Your task to perform on an android device: I need to get travel information for the Baymont hotel so that I can plan my travel accordingly.
Image 0: 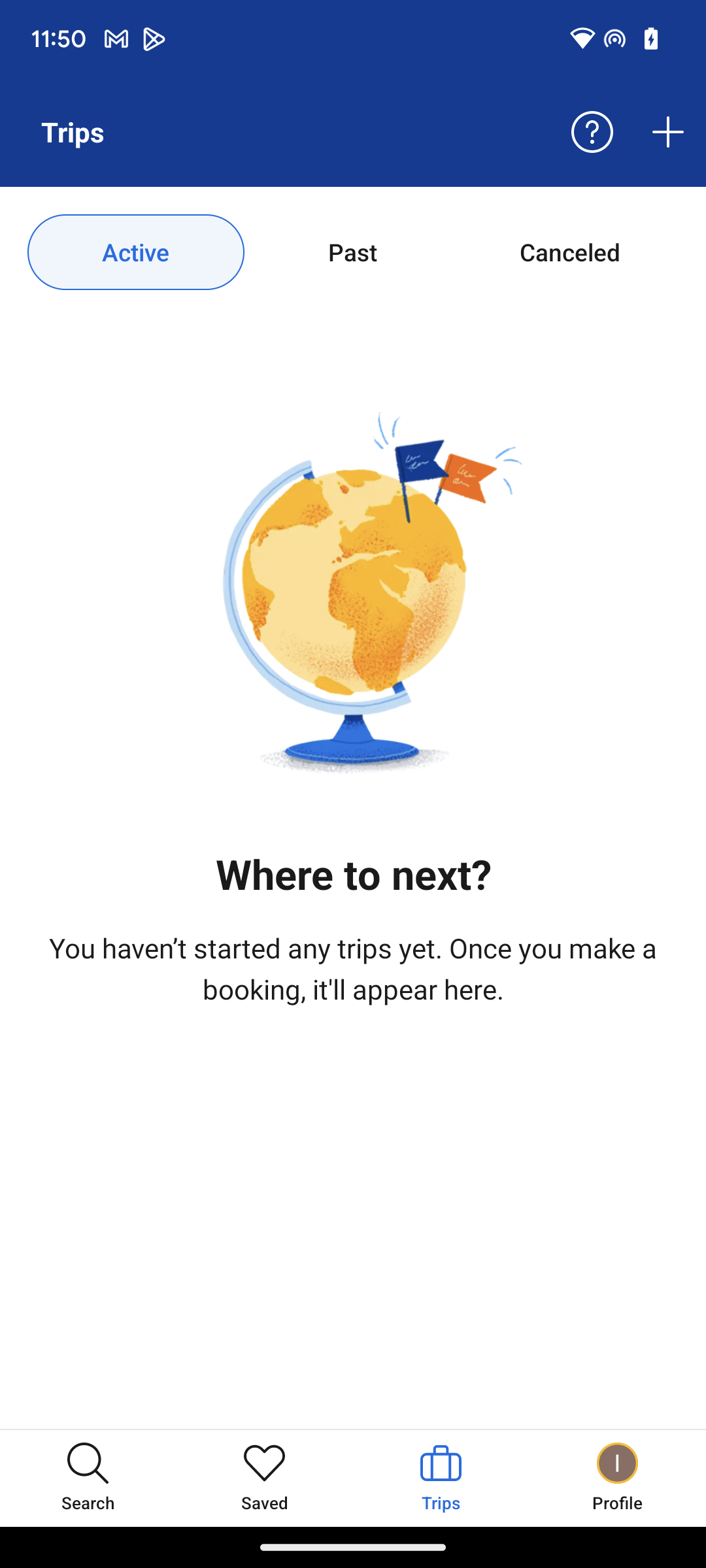
Click on the Search option.
Step 0: click (88, 1477)
Image 2: 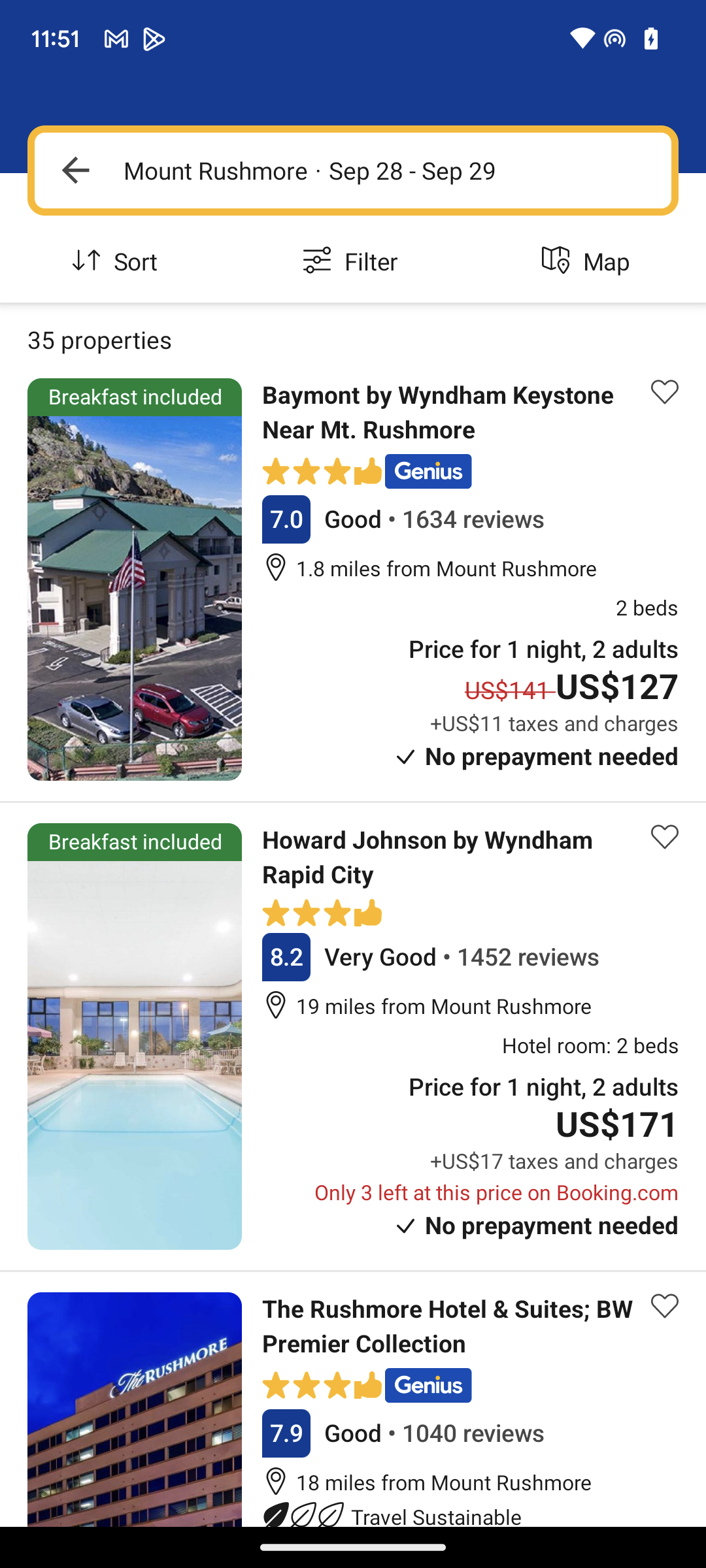
Click on the first search.
Step 2: click (453, 412)
Image 4: 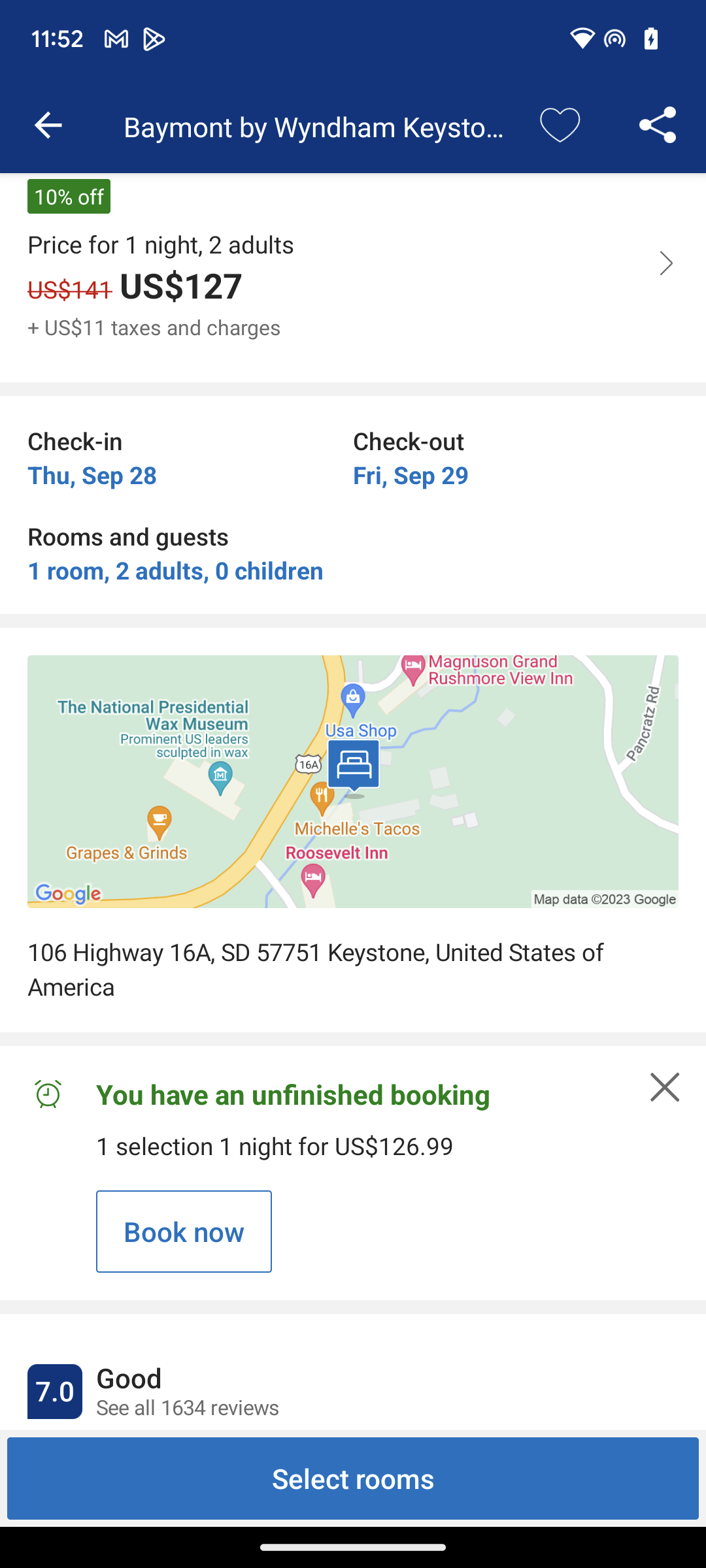
Swipe up.
Step 4: scroll down
Image 6: 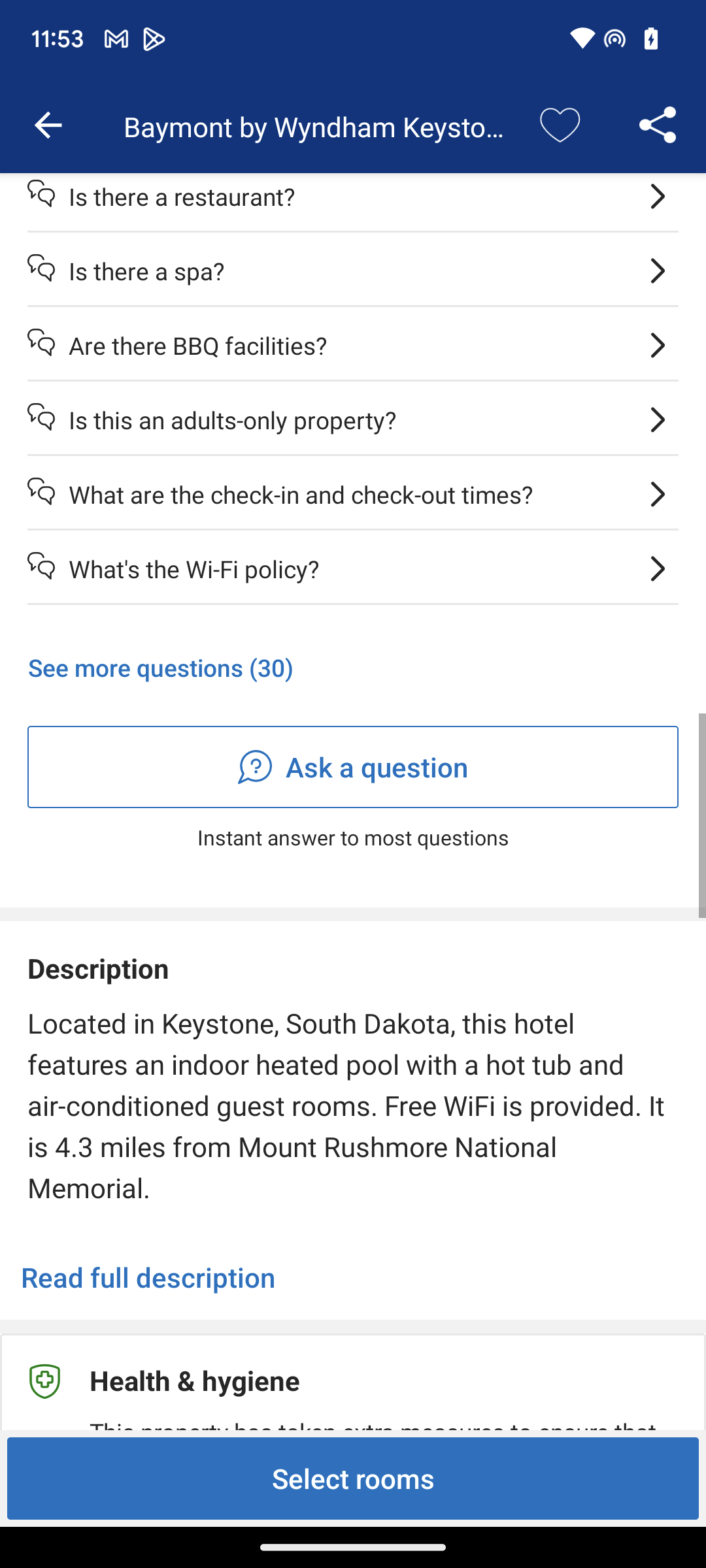
Swipe up.
Step 6: scroll down
Image 7: 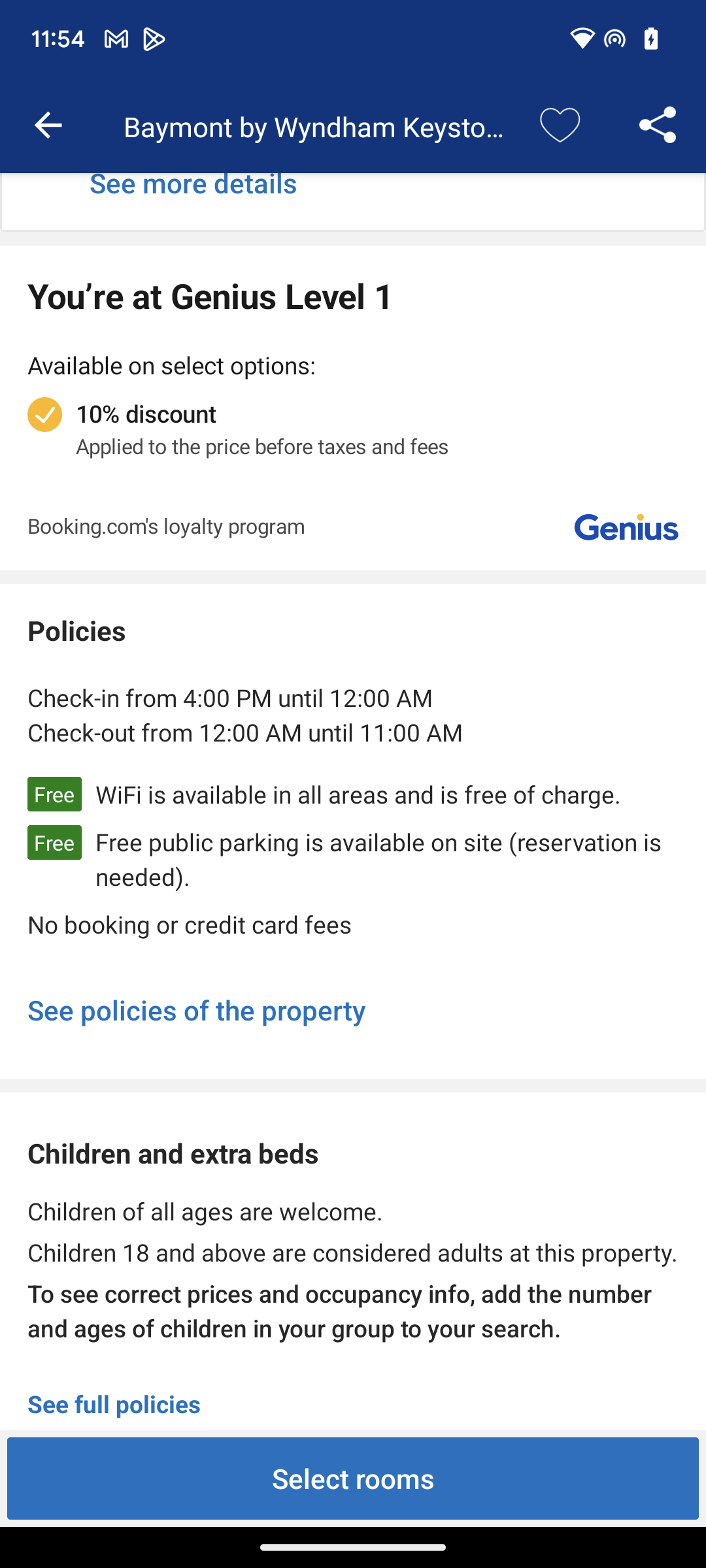
Swipe up.
Step 7: scroll down
Image 8: 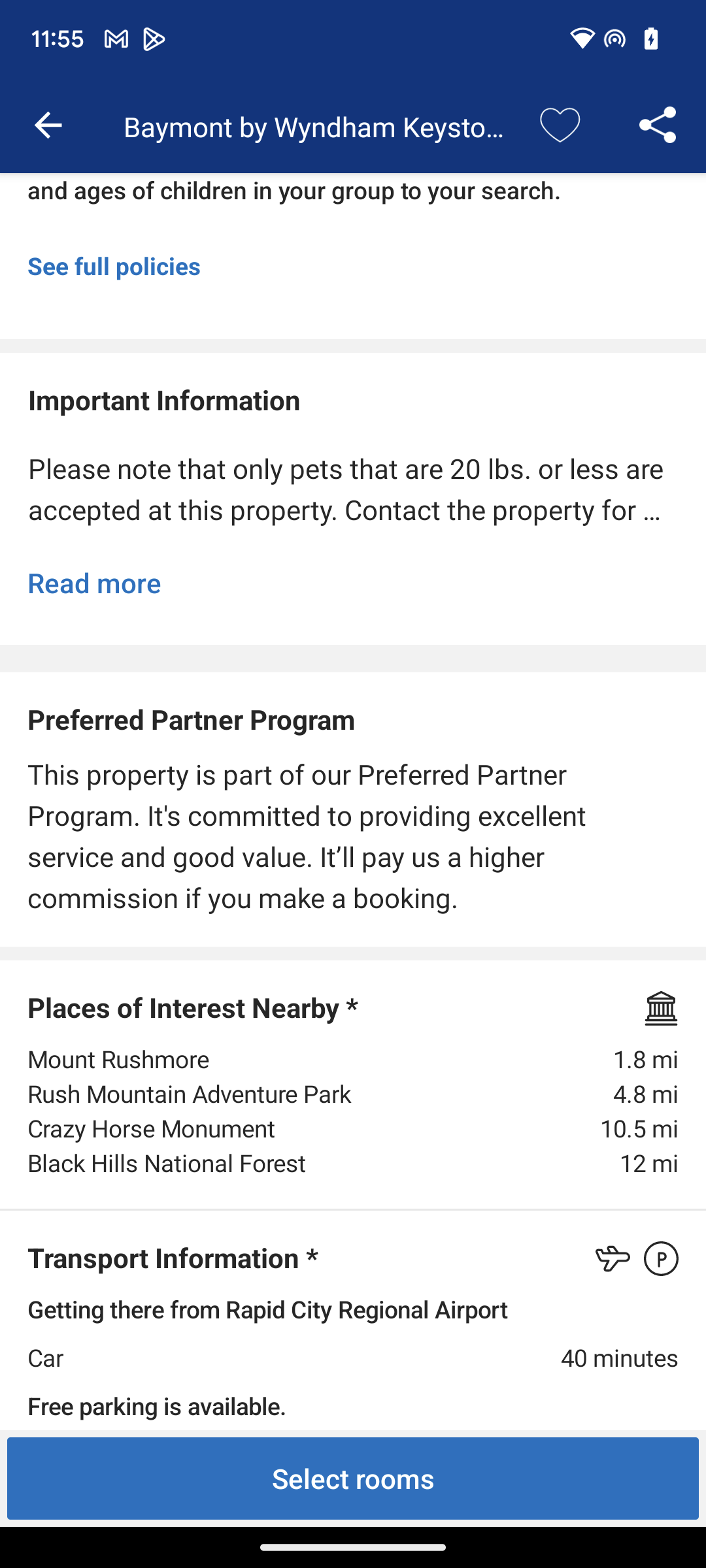
Swipe up.
Step 8: scroll down
Image 9: 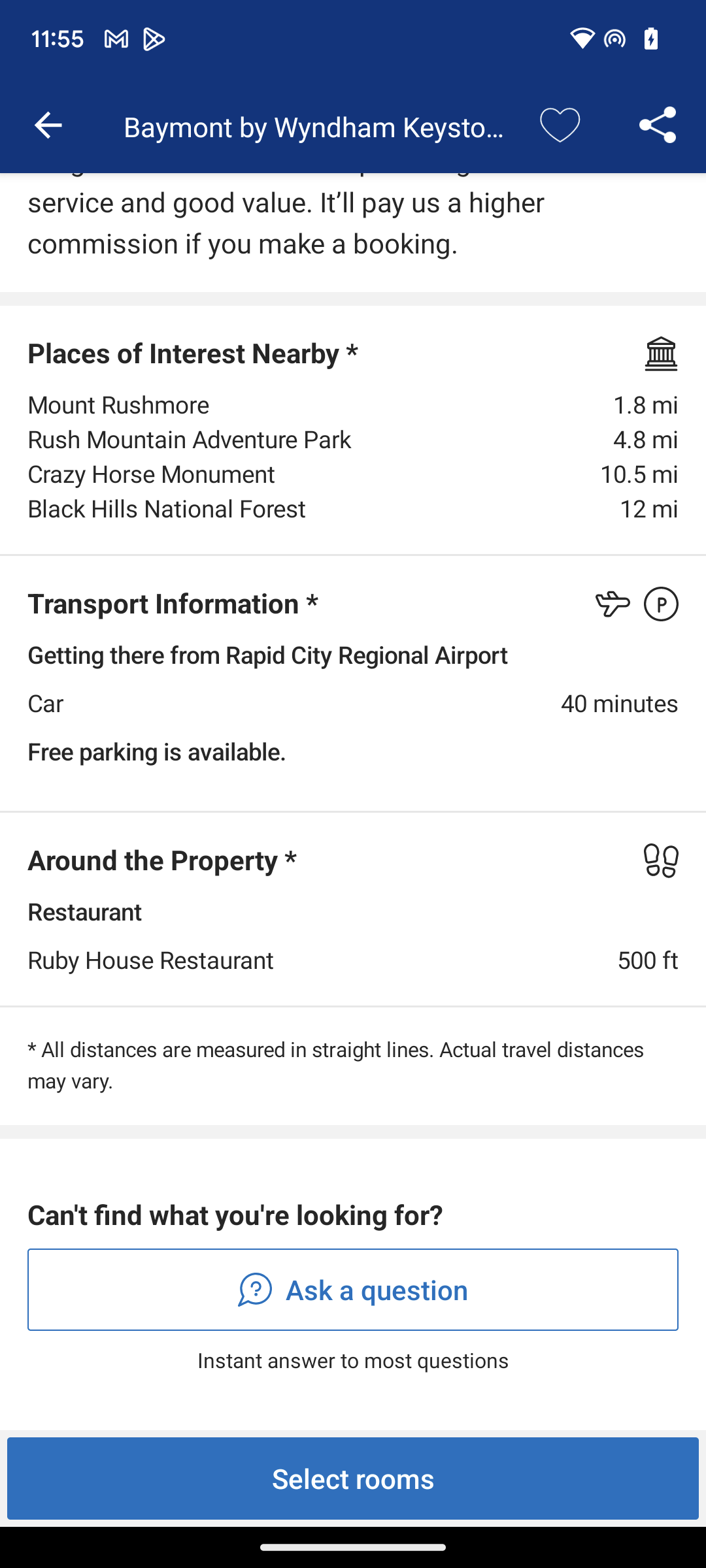
Swipe up.
Step 9: scroll down